Your task to perform on an android device: My wife also ask me to share the A_short_history_of_Germany file with her, so share this file from the Dropbox app with her at clarawagner98b@gmail.com on the Gmail app.
Image 0: 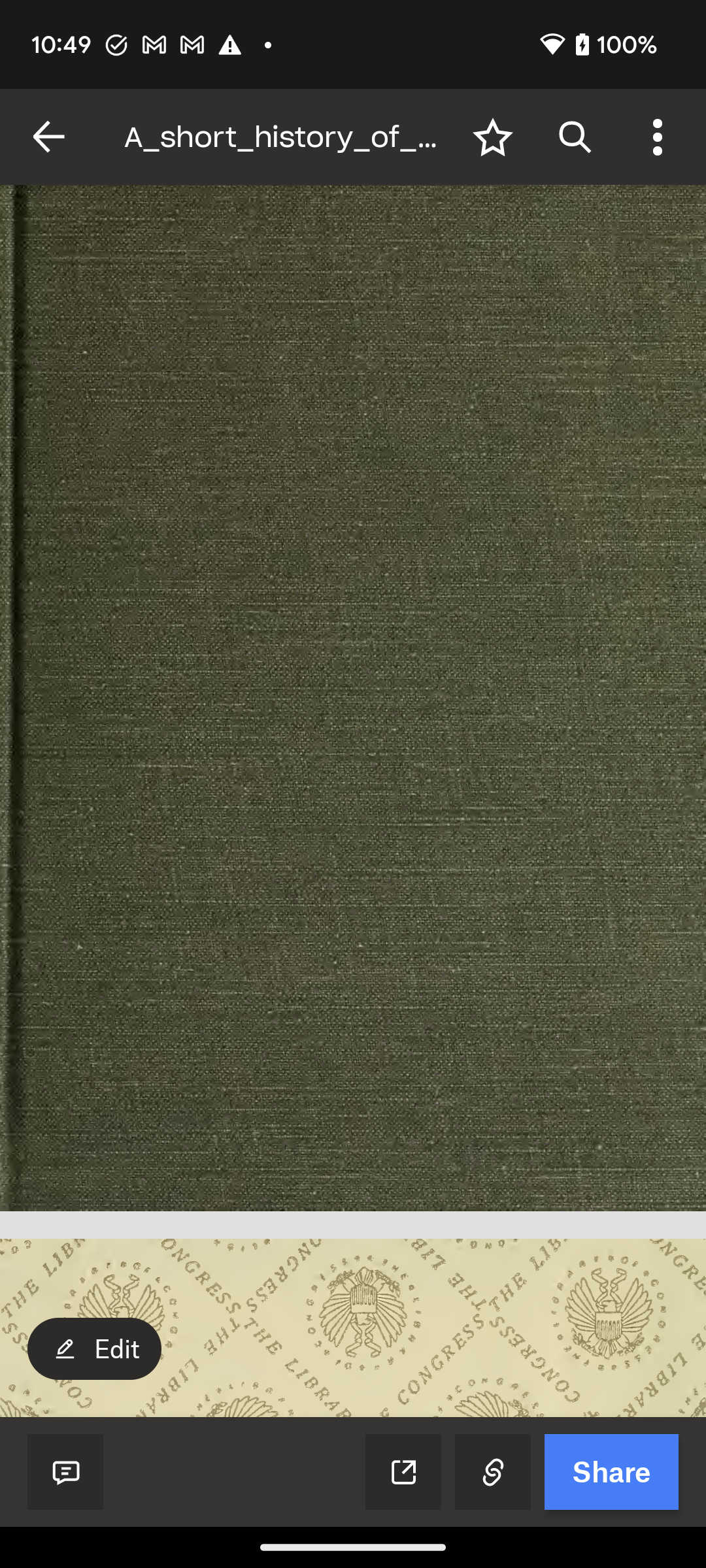
Click on the share button at the bottom right corner of the screen to share this file with my wife.
Step 0: click (611, 1471)
Image 1: 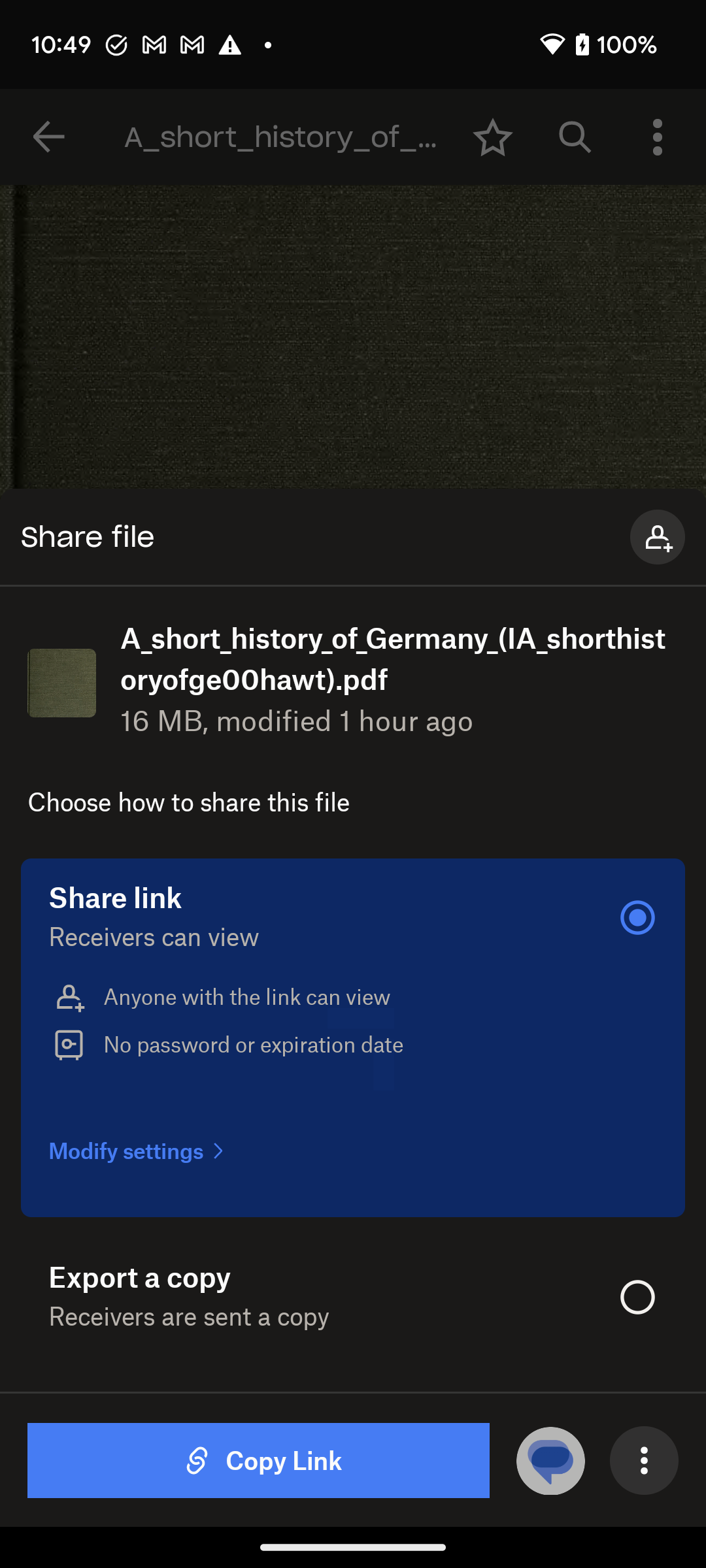
Click on the three dots icon at the bottom right corner of the screen to view the others sharing options.
Step 1: click (645, 1461)
Image 2: 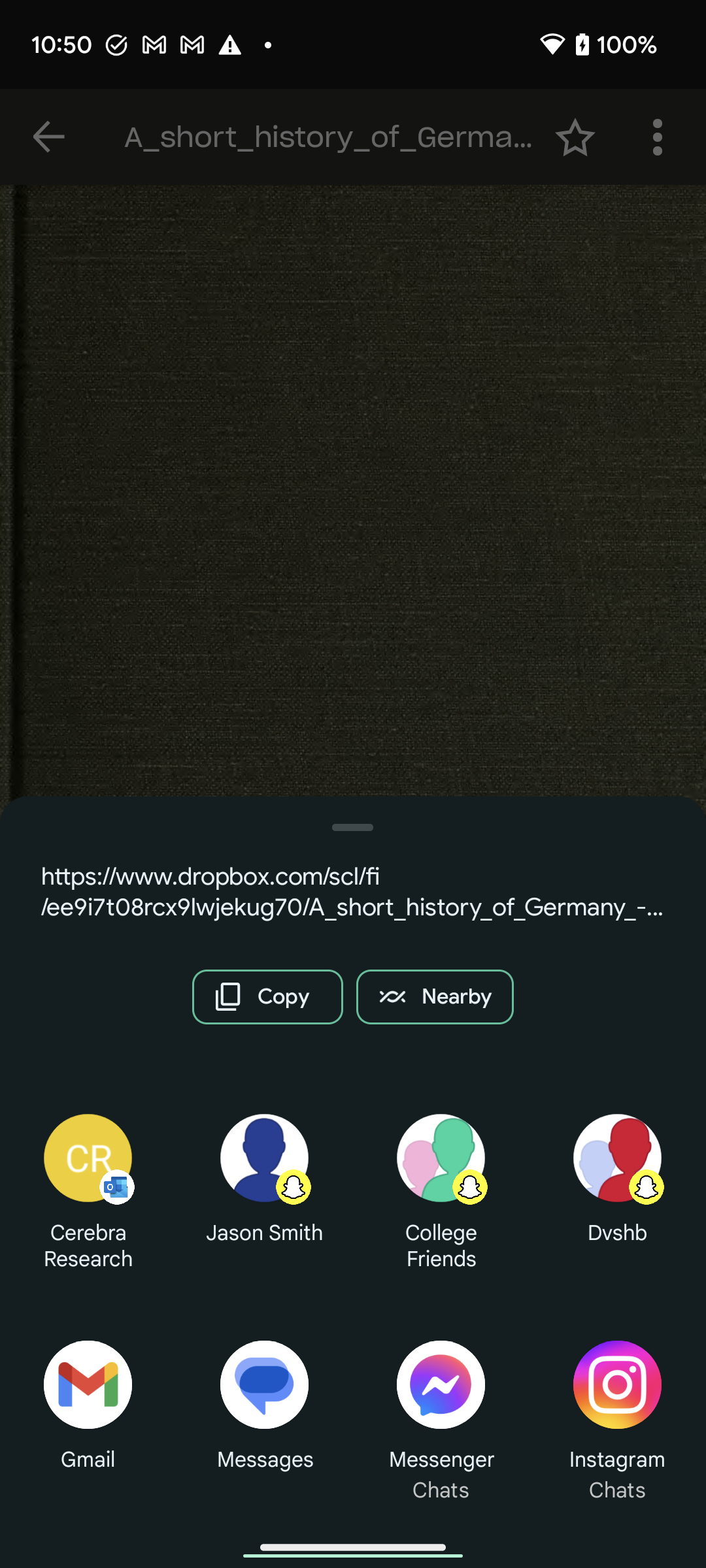
Click on the Gmail app icon to share on the Gmail app
Step 2: click (87, 1384)
Image 3: 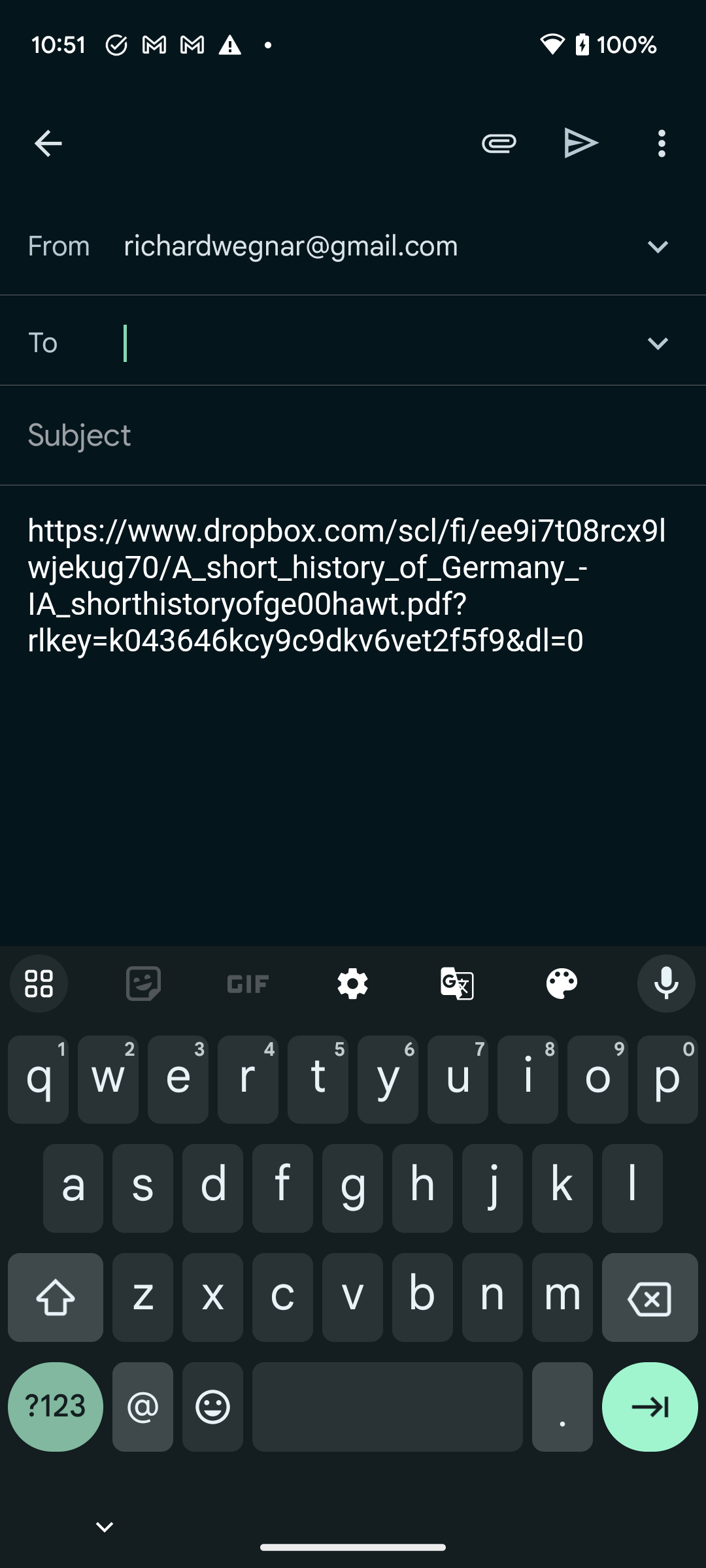
Type clarawagner98b@gmail.com in the recipient section to share this file with my wife.
Step 3: type "clarawagner98b@gmail.com"
Image 4: 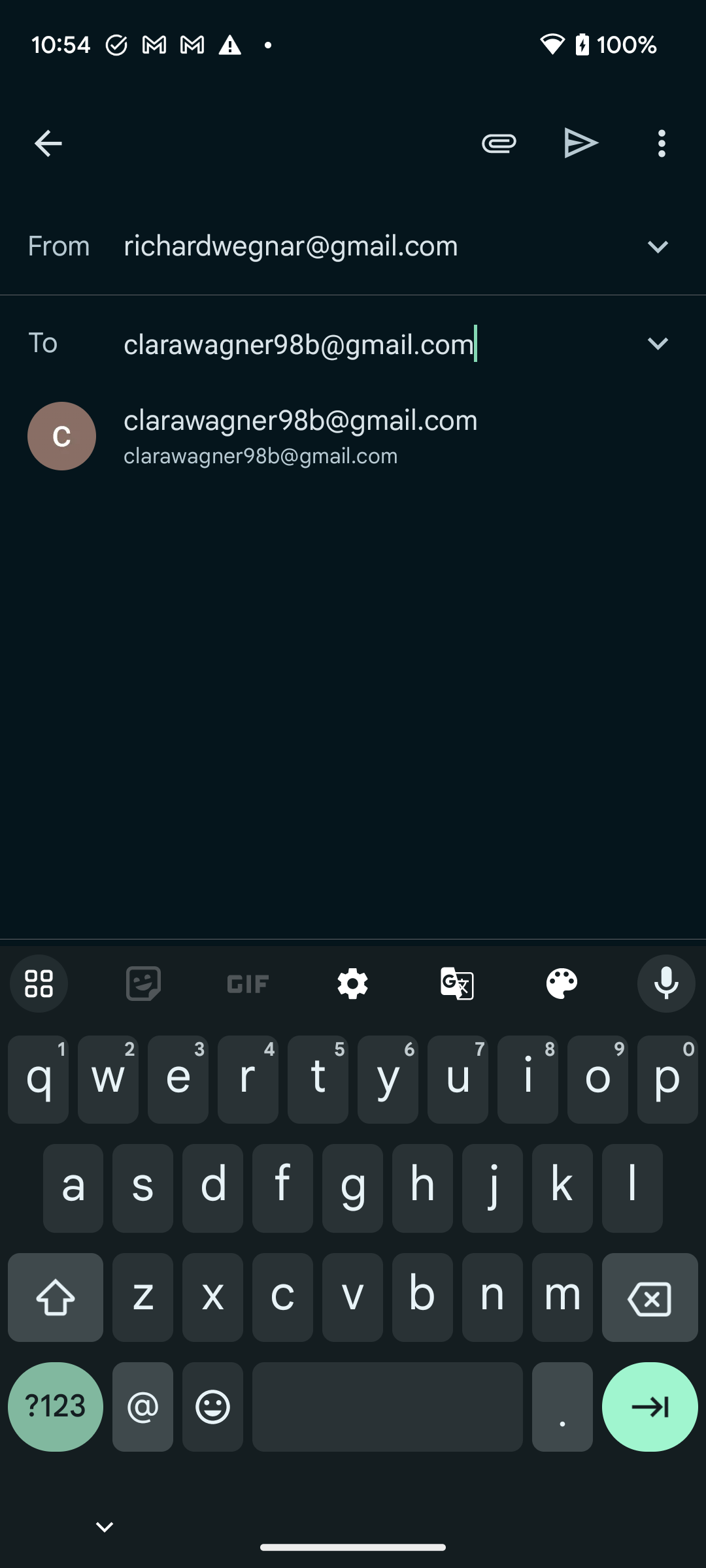
Click on the suggested account to select the recipient
Step 4: click (301, 420)
Image 5: 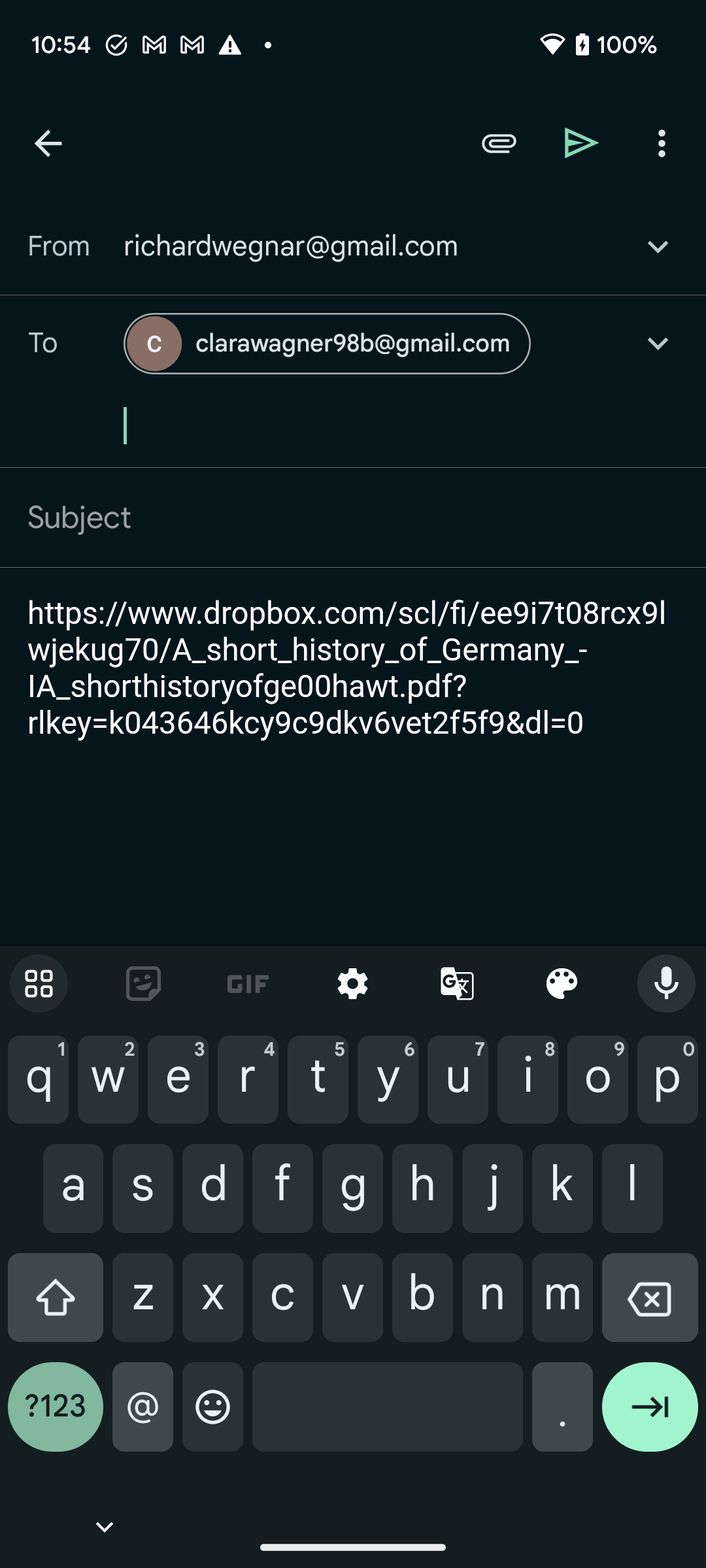
Click on the send button at the top right corner of the screen to share this file with my wife.
Step 5: click (582, 142)